Your task to perform on an android device: I have an official trip to Brussels,Belgium, planned. Use the infobus app,locate a single passenger bus from Antwerp to Brussels, Belgium, on November 30.
Image 0: 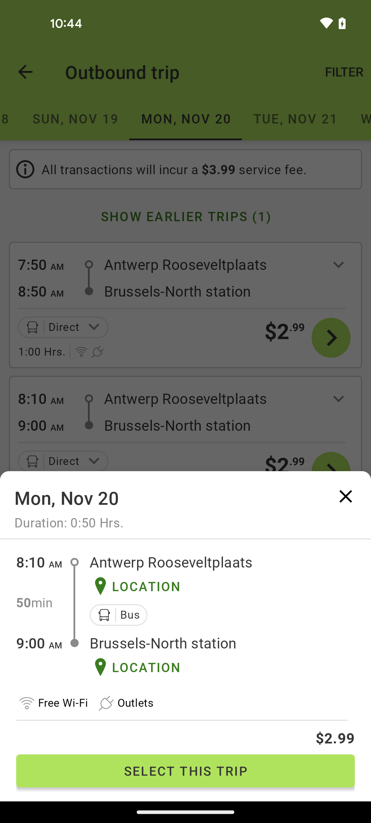
Open the infobus app
Step 0: open app "INFOBUS"
Image 1: 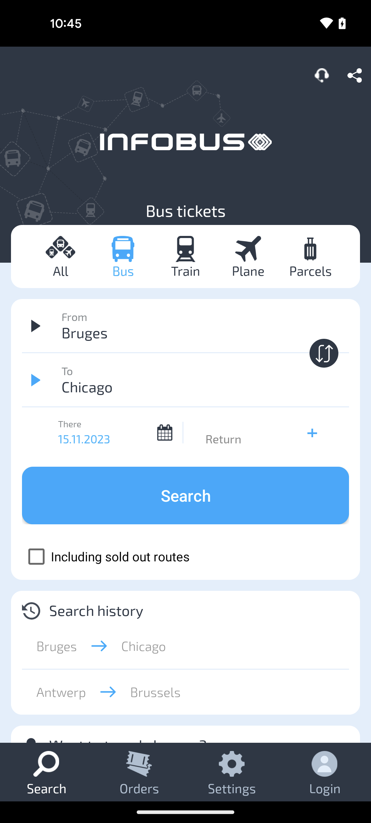
Tap on the departure search bar
Step 1: click (178, 333)
Image 2: 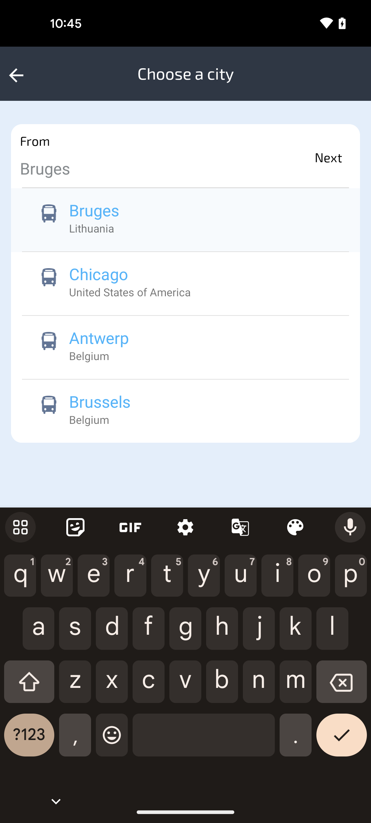
Search the departure to antwerp
Step 2: type "Antwerp"
Image 4: 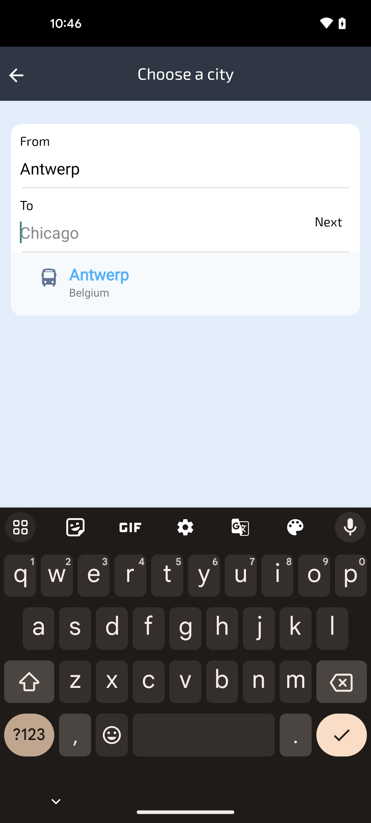
Search the destinations to Brussels
Step 4: type "Brussels"
Image 5: 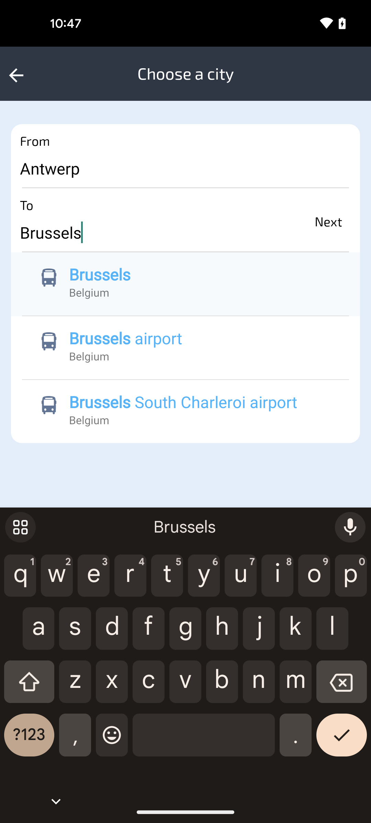
Tap on the first search result
Step 5: click (200, 284)
Image 6: 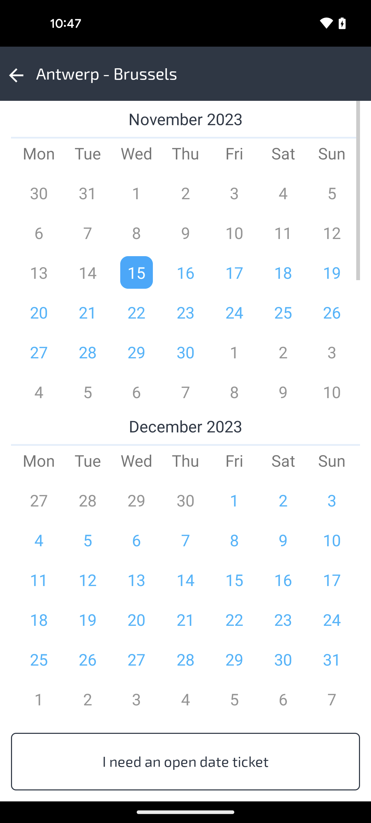
Select the date to 30 november
Step 6: click (185, 352)
Image 7: 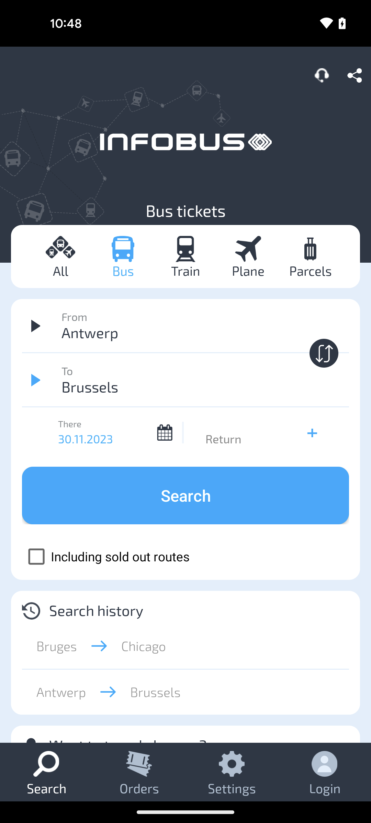
Tap on the search button
Step 7: click (185, 496)
Image 8: 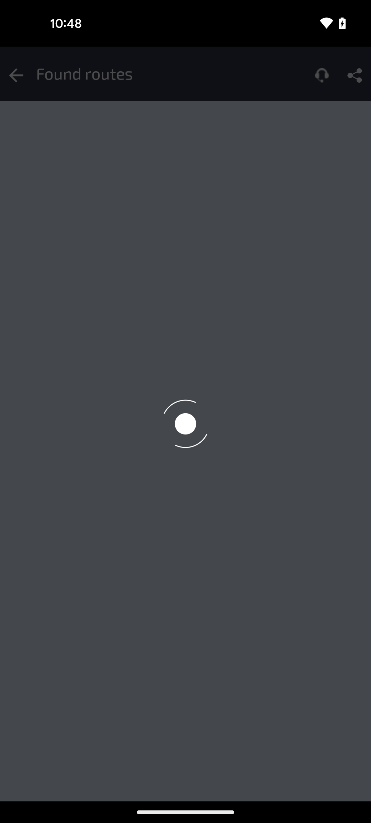
Tap on the search button
Step 8: wait